Your task to perform on an android device: All the work on this drawing is complete, and now I want to save it, so save this drawing in the Sketchbook app.
Image 0: 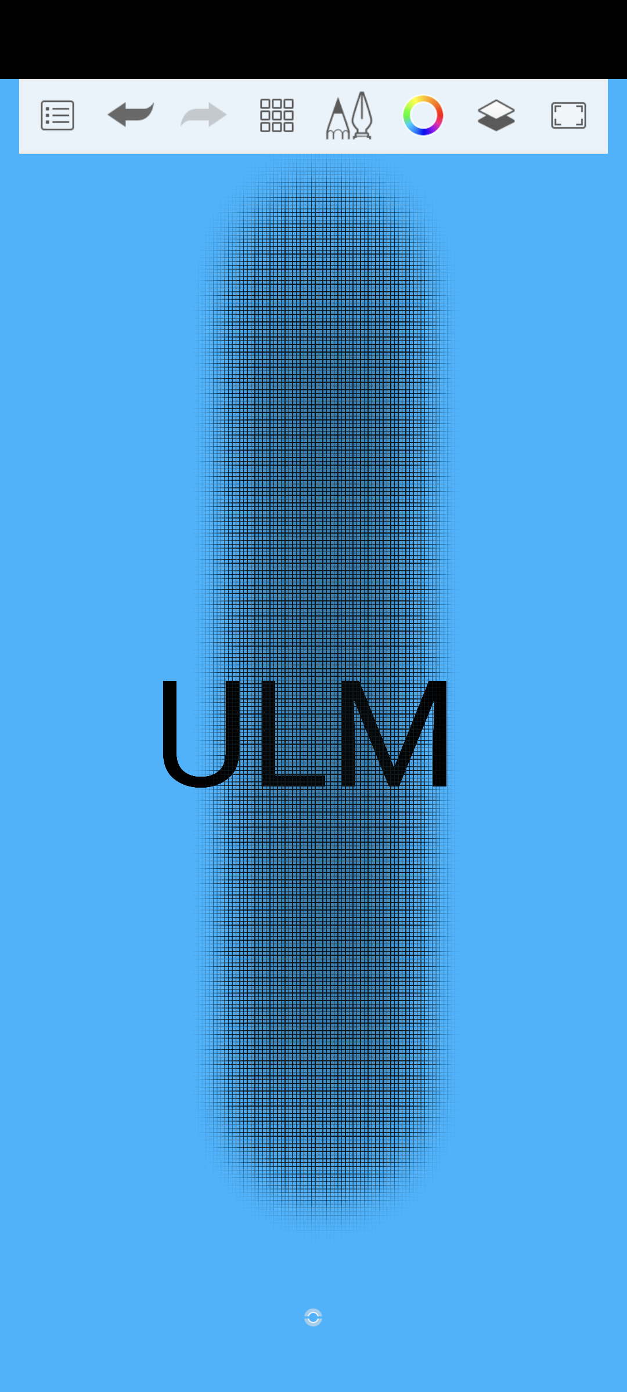
Click on the menu icon at the top left corner of the screen to save this drawing.
Step 0: click (57, 115)
Image 1: 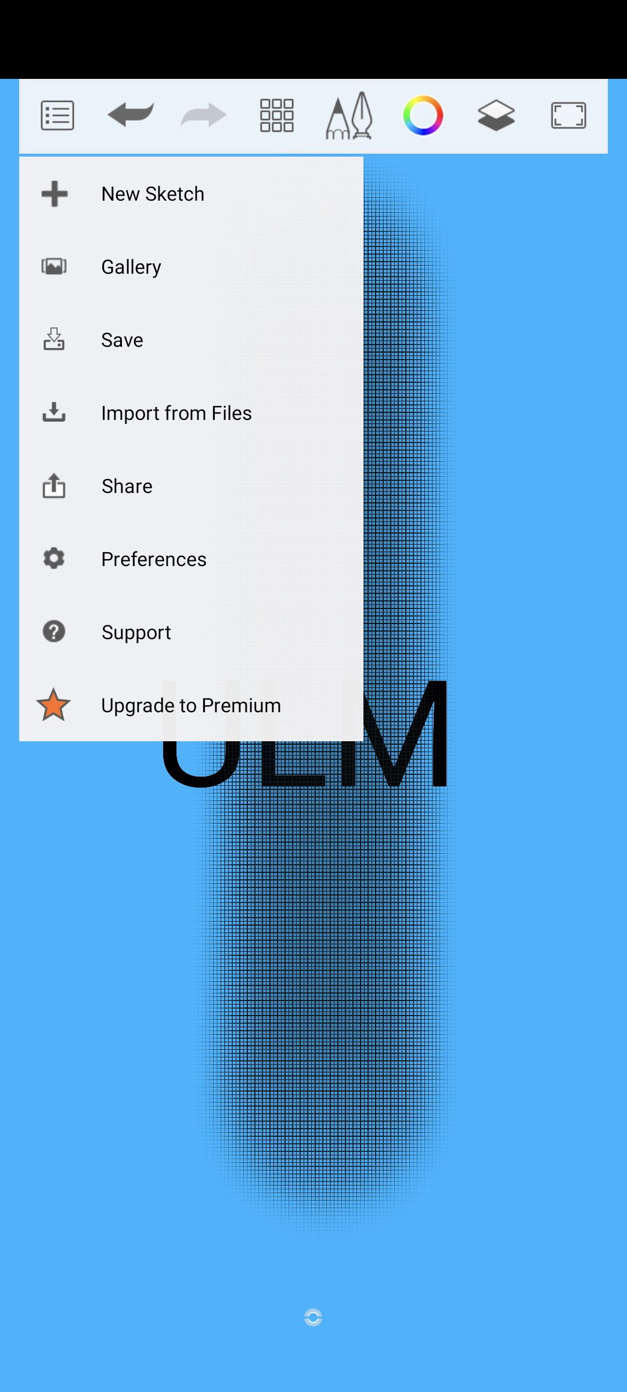
Click on the Save option to save this drawing.
Step 1: click (122, 339)
Image 2: 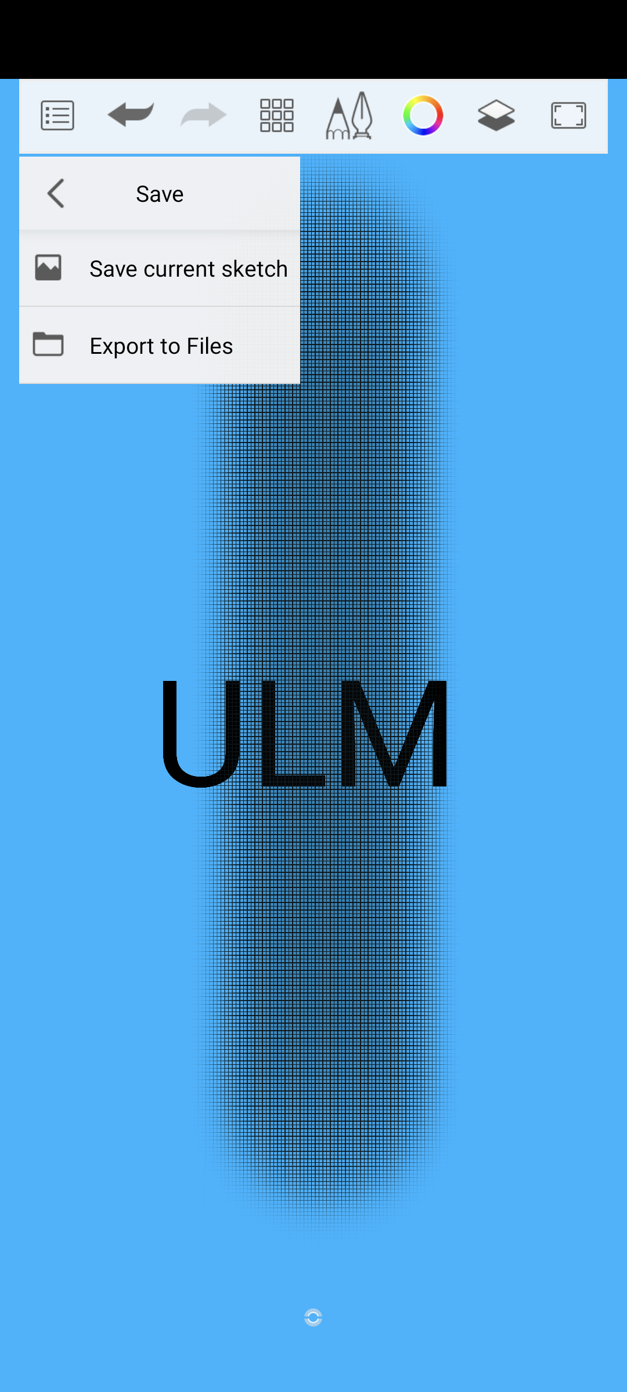
Click on the Save current sketch to save this drawing.
Step 2: click (189, 267)